Your task to perform on an android device: Browse for a king size bed on the eBay app since I intend to purchase a new bed for my room.
Image 0: 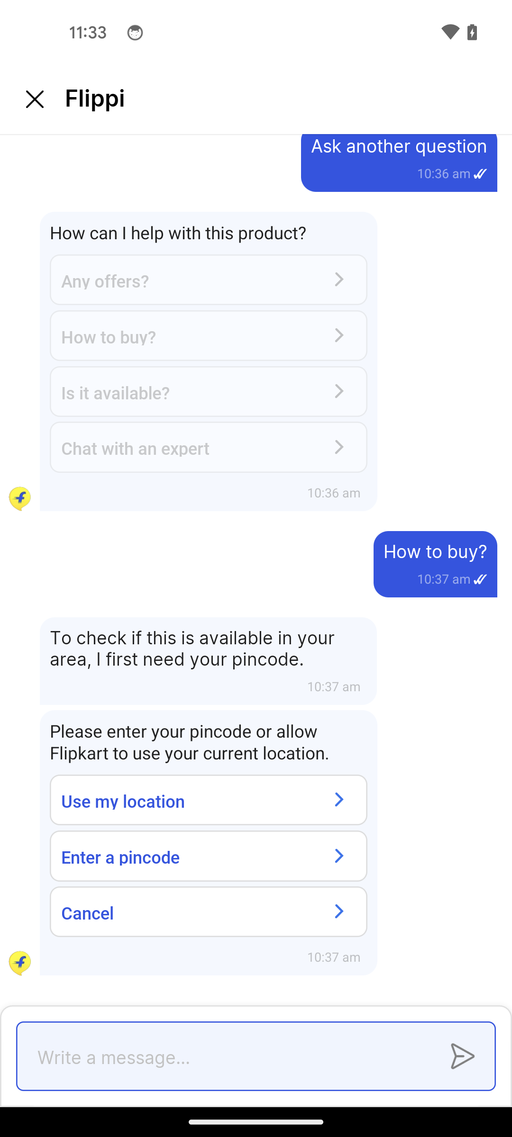
Open the eBay app
Step 0: open app "eBay"
Image 1: 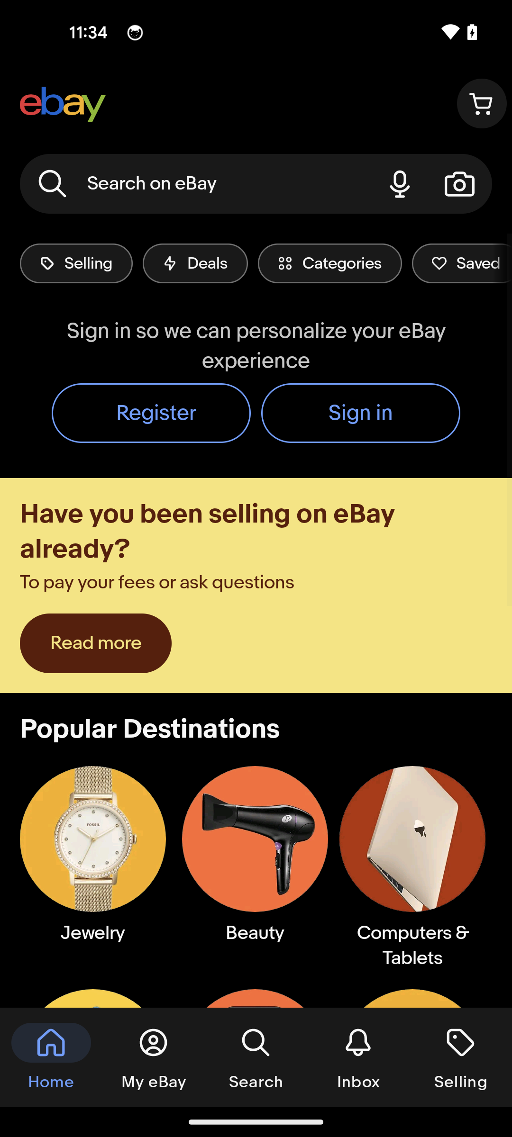
Tap on the search bar at the top of the screen
Step 1: click (196, 184)
Image 2: 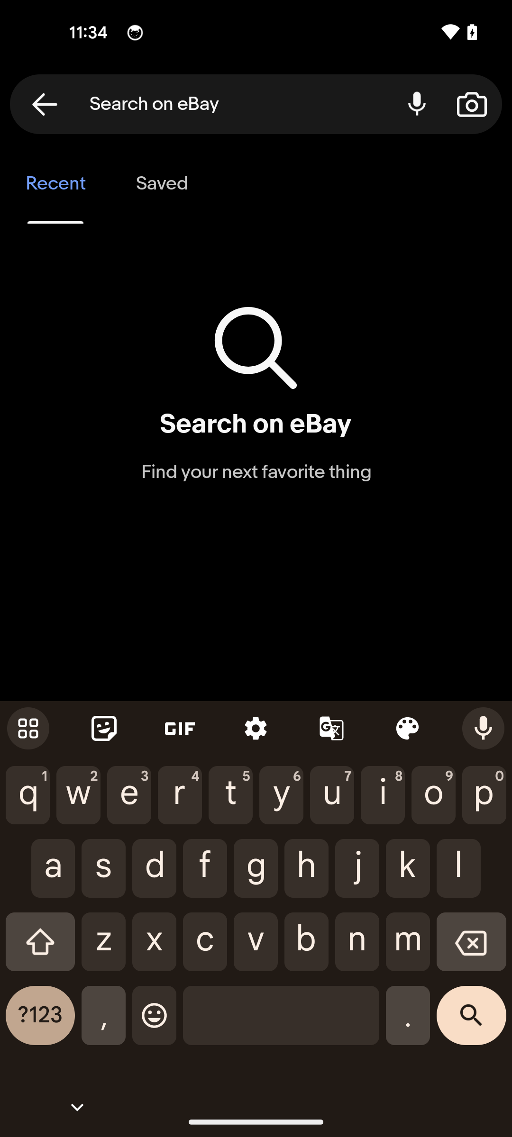
Search for a king size bed
Step 2: type "king size bed"
Image 3: 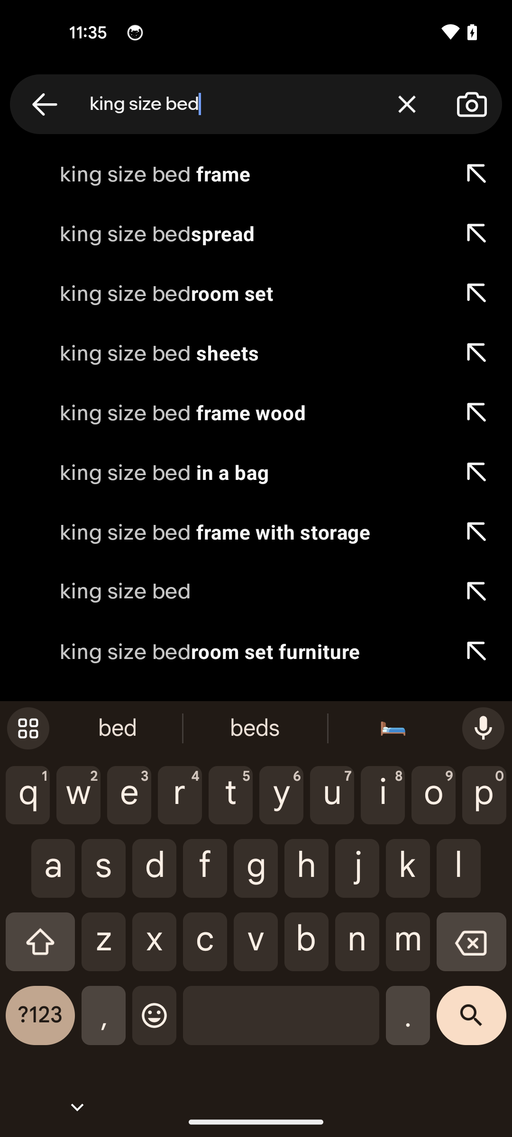
Select the king size bed option
Step 3: click (251, 592)
Image 4: 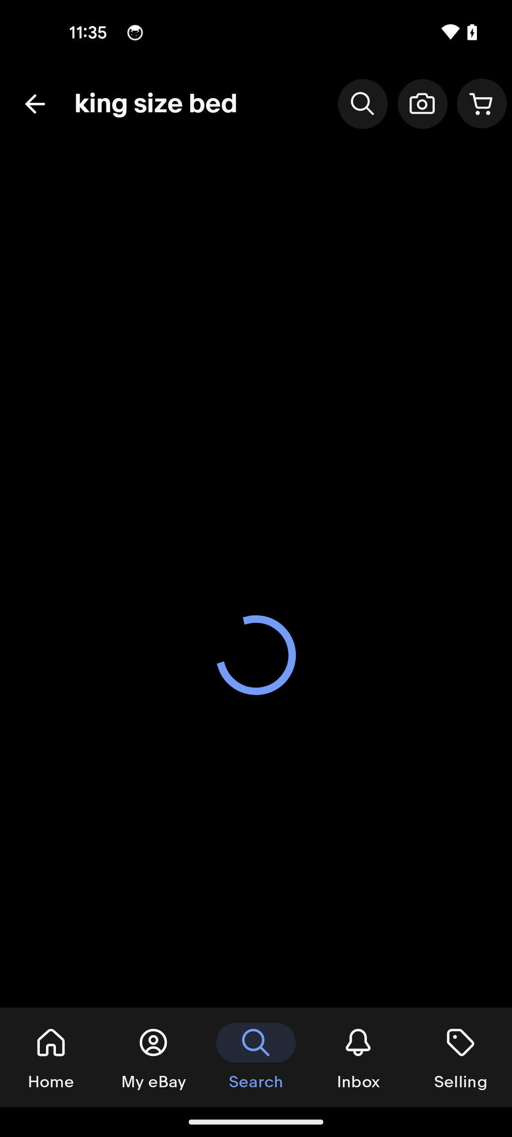
Select the king size bed option
Step 4: wait